Your task to perform on an android device: In the Zoho meet app , cancel the bluebird meeting .
Image 1: 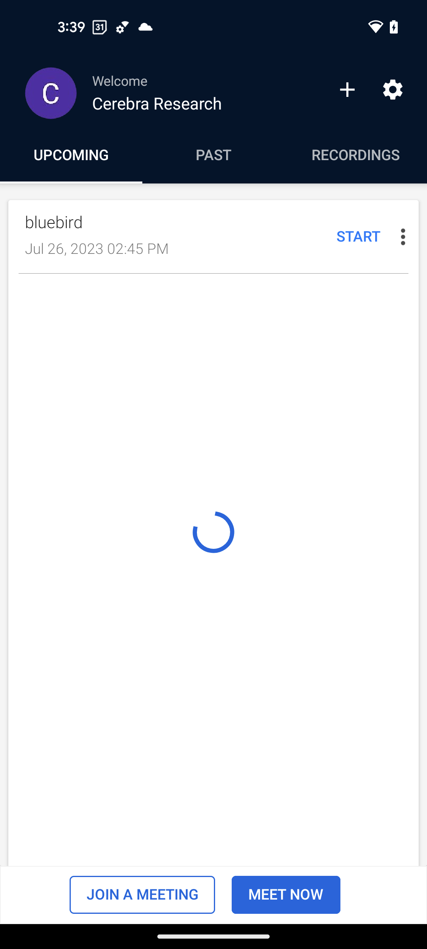
Open the Zoho Meeting app
Step 1: wait
Image 2: 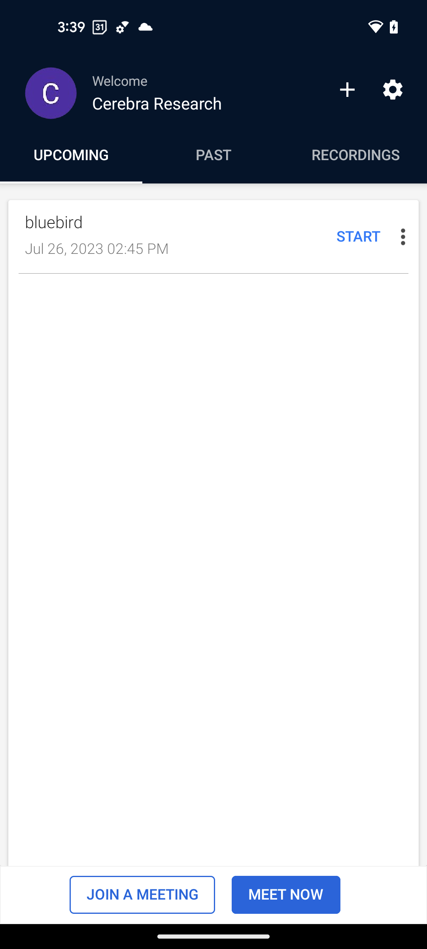
Click on the three dots more button of the Bluebird meeting
Step 2: click (399, 234)
Image 4: 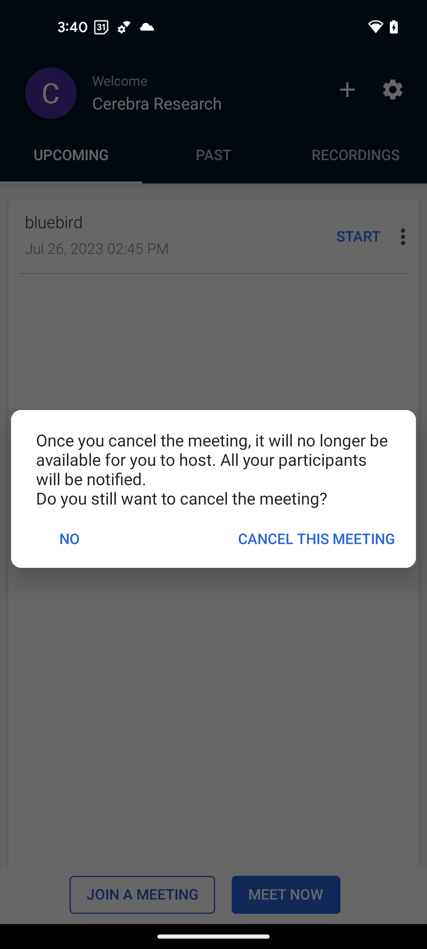
Click on Cancel this meeting option in the pop up
Step 4: click (316, 538)